Your task to perform on an android device: I want to record my voice for the office presentation, Record the voice in the smart voice Recorder app .
Image 0: 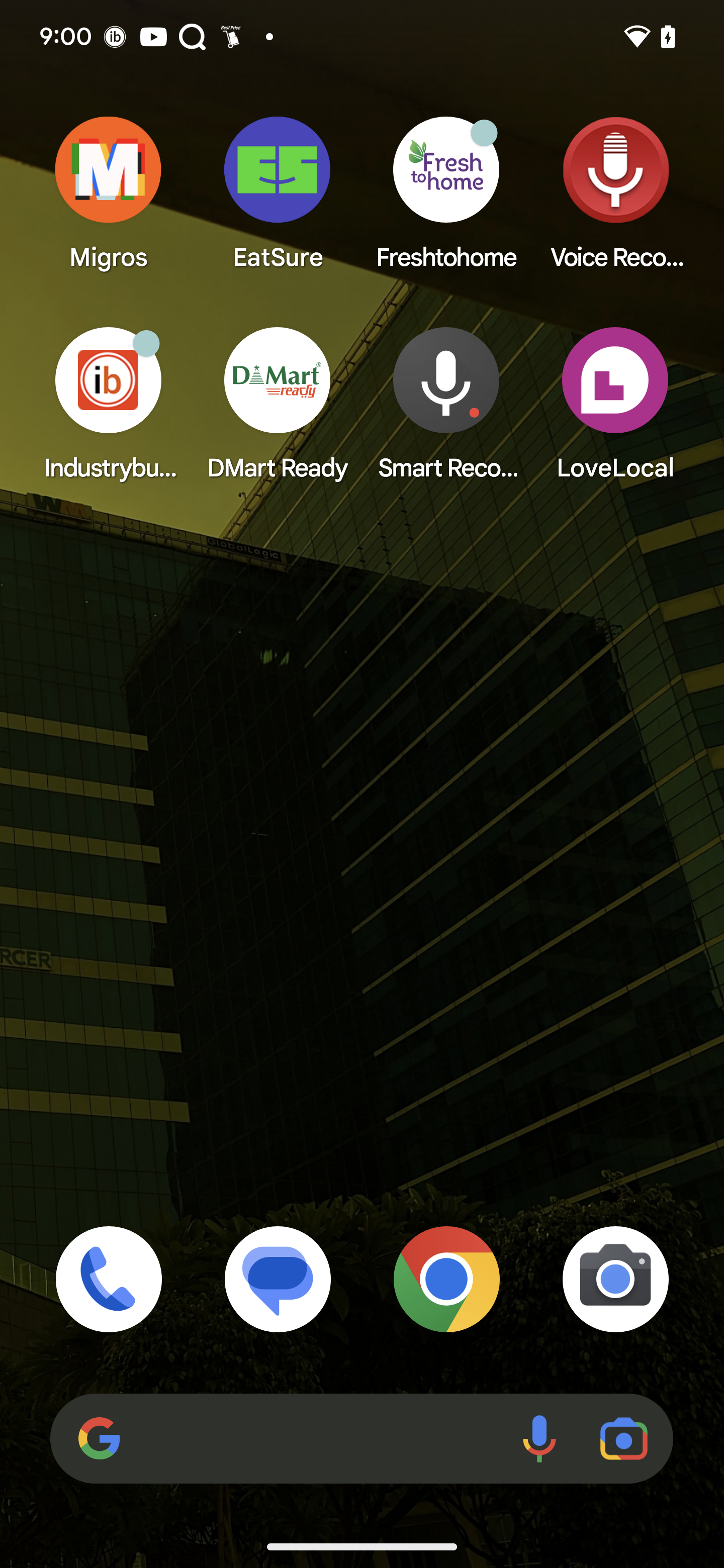
Open Smart Recorder
Step 0: open app "Smart Recorder"
Image 1: 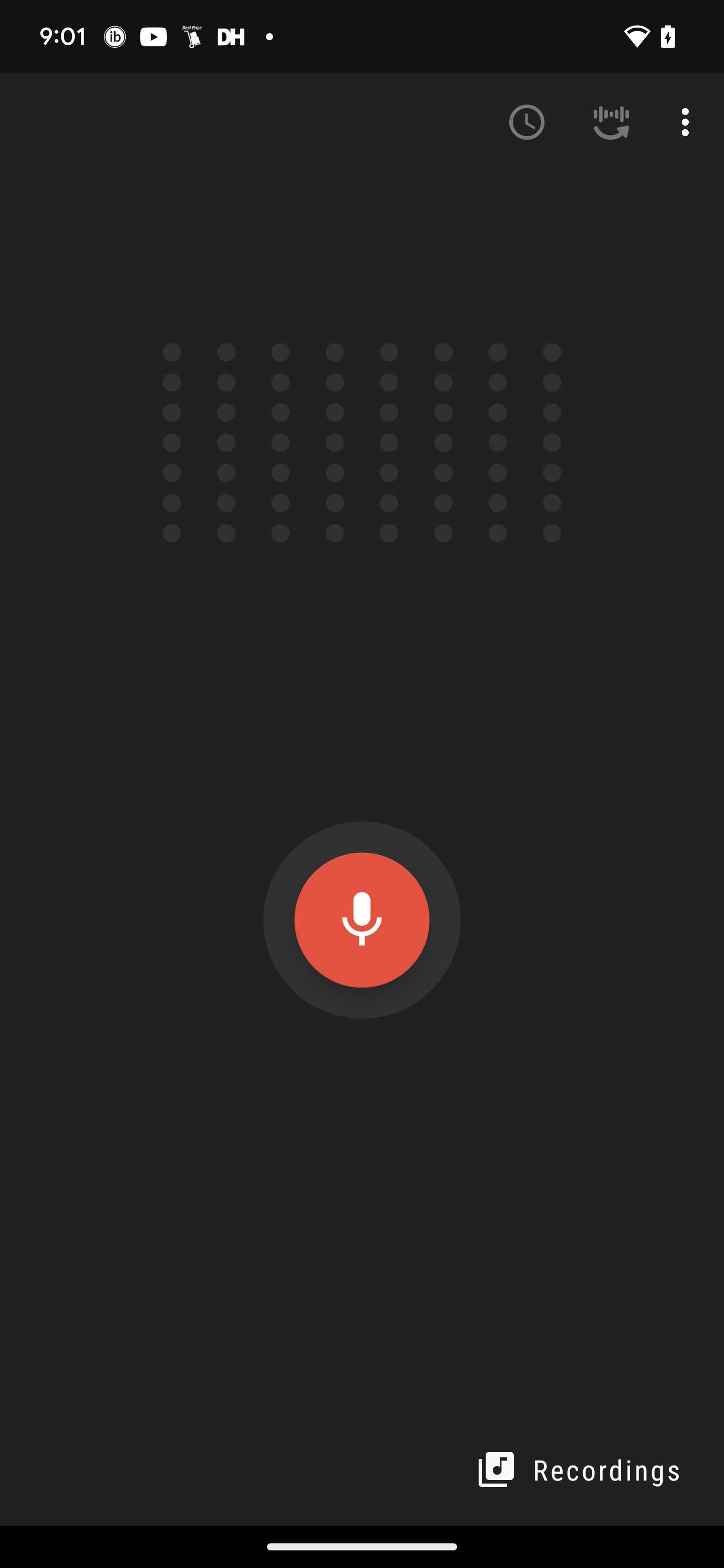
Click on the microphone button at the center of the screen to start recording
Step 1: click (362, 920)
Image 2: 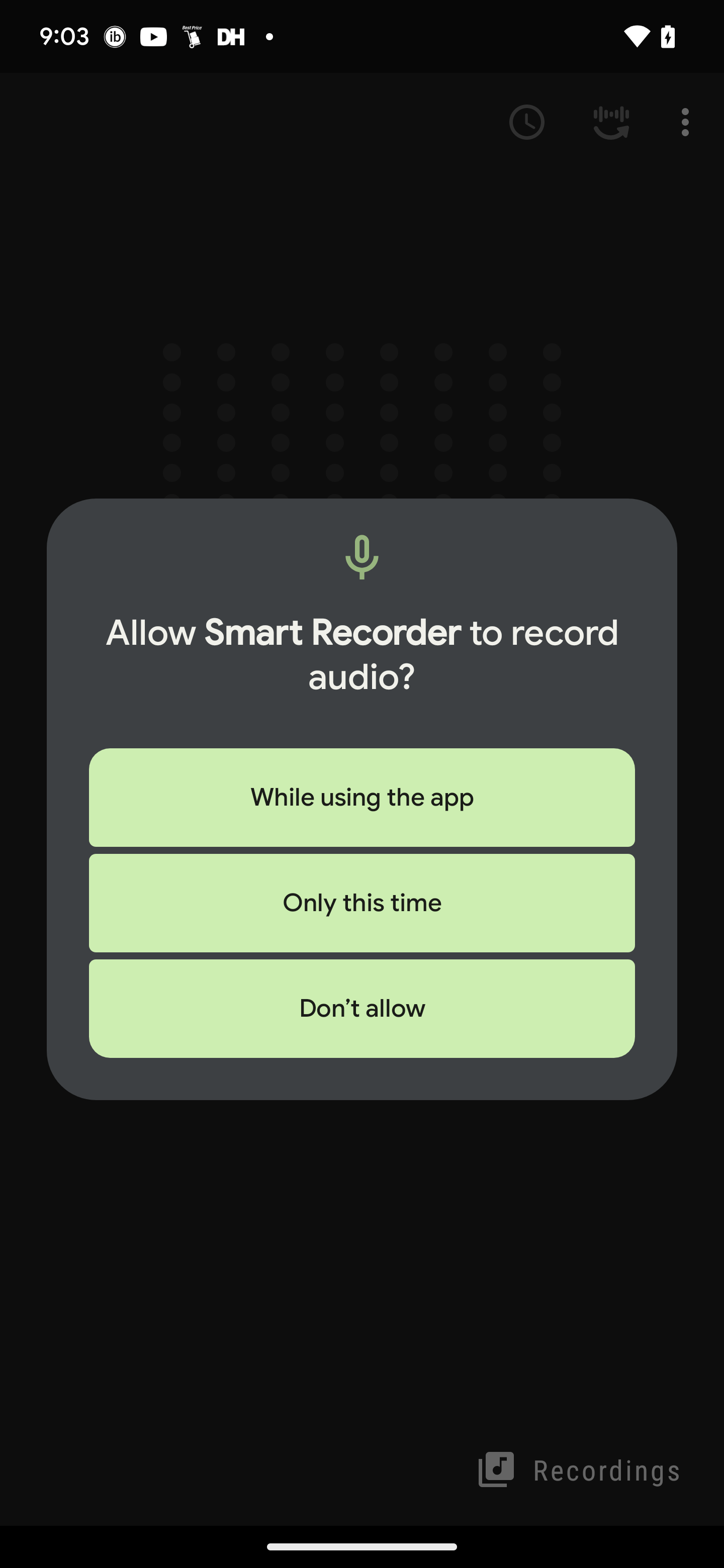
Click on the microphone button at the center of the screen to start recording
Step 2: wait
Image 3: 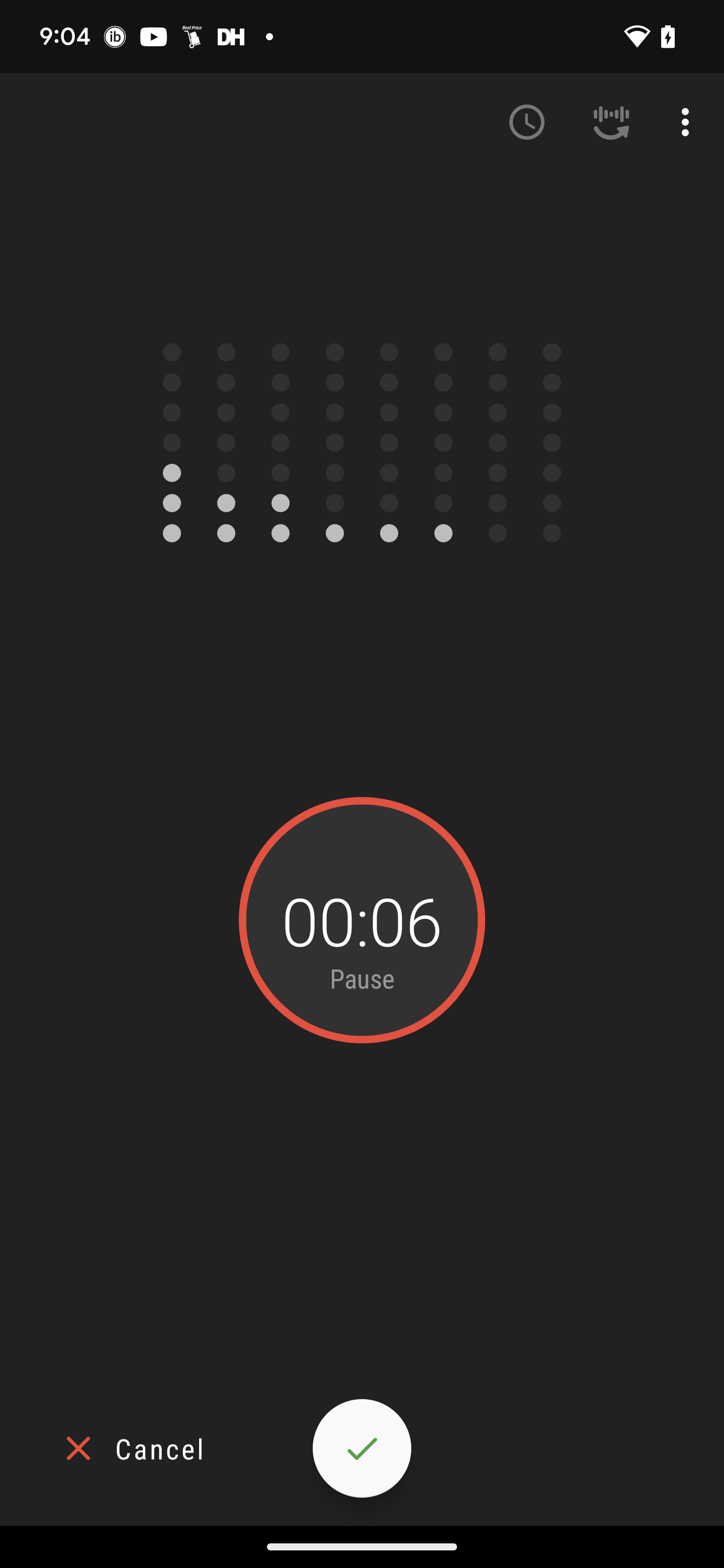
Click on the microphone button at the center of the screen to start recording
Step 3: wait